Your task to perform on an android device: On the eBay app, in the section of help & Contact show me the How to open a return request.
Image 0: 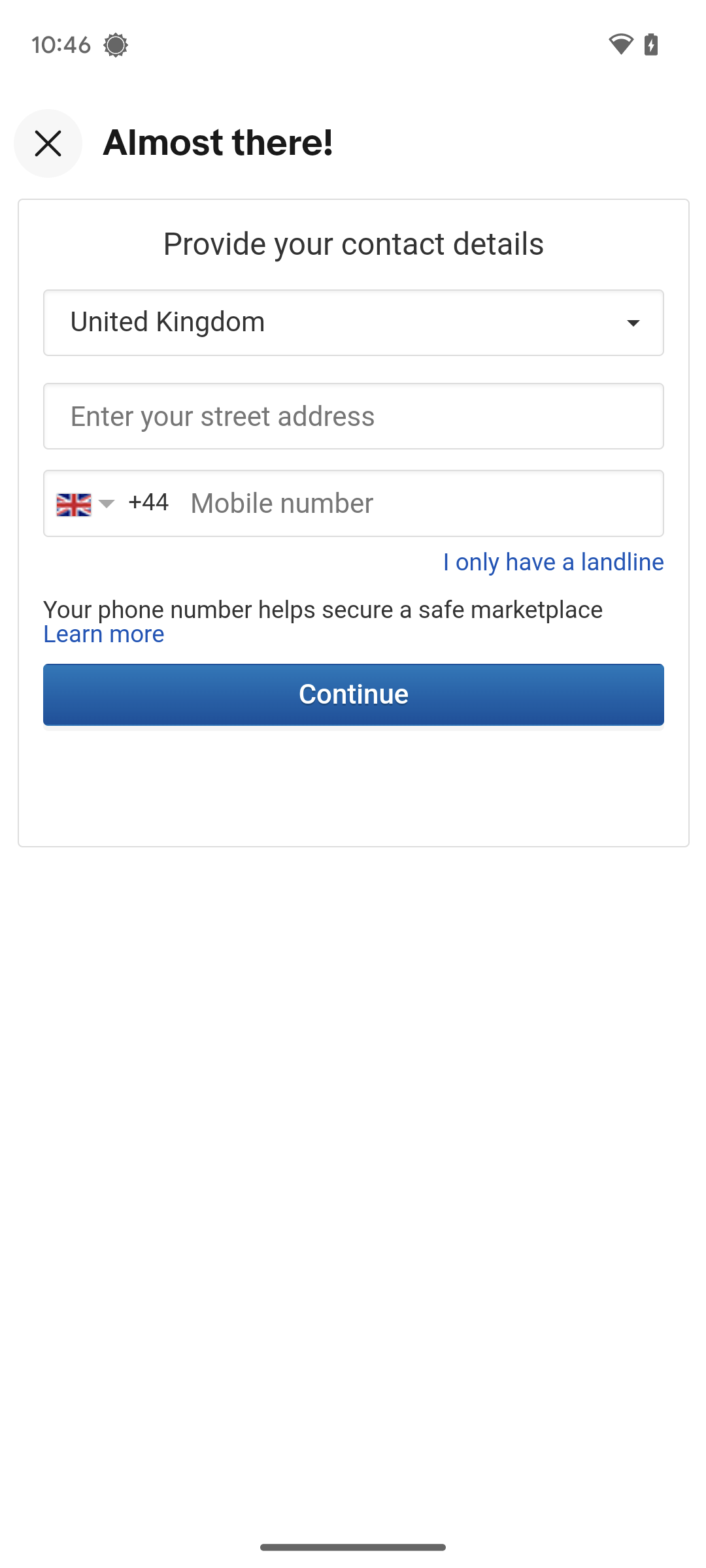
Go back to the product details.
Step 0: press back button
Image 1: 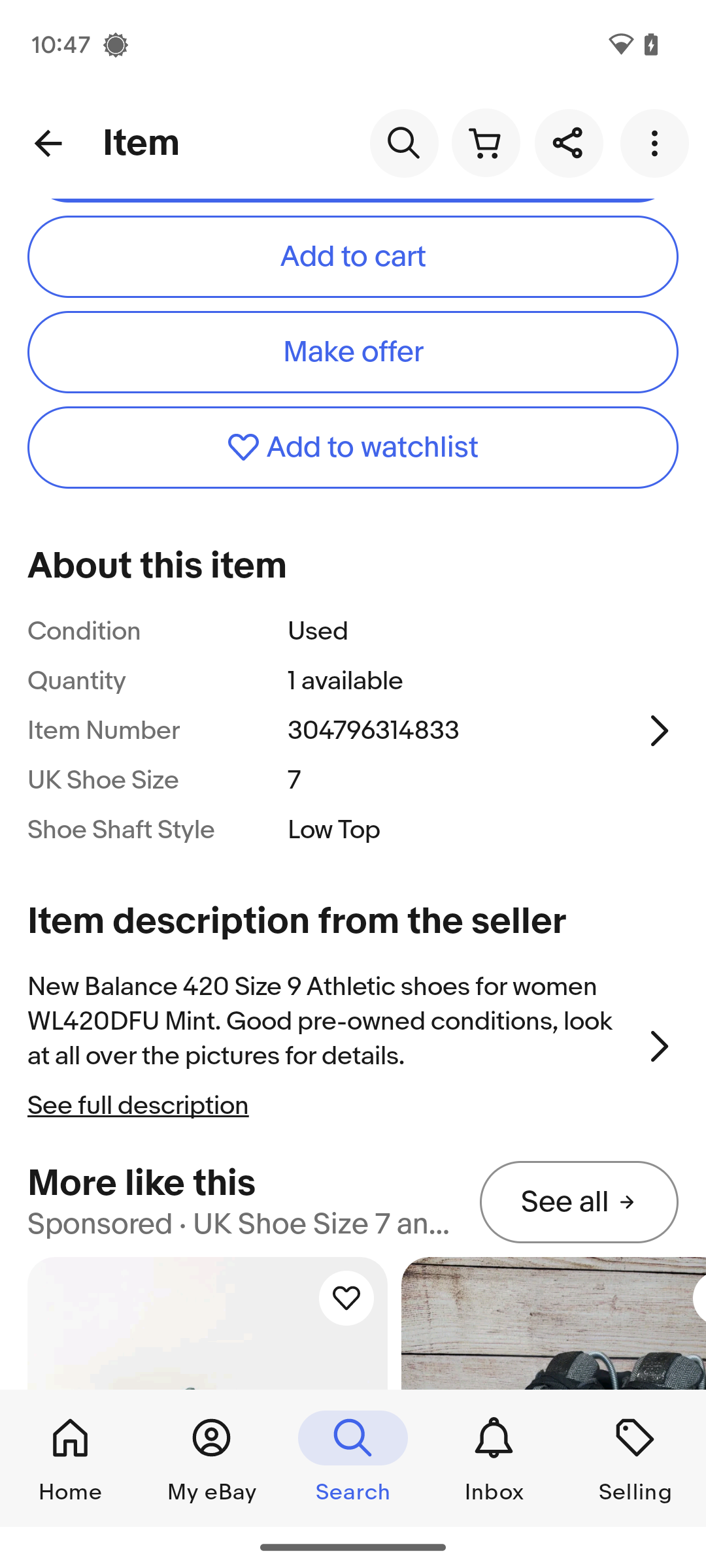
Click on the three dot menu at the top-right of the screen.
Step 1: click (658, 142)
Image 2: 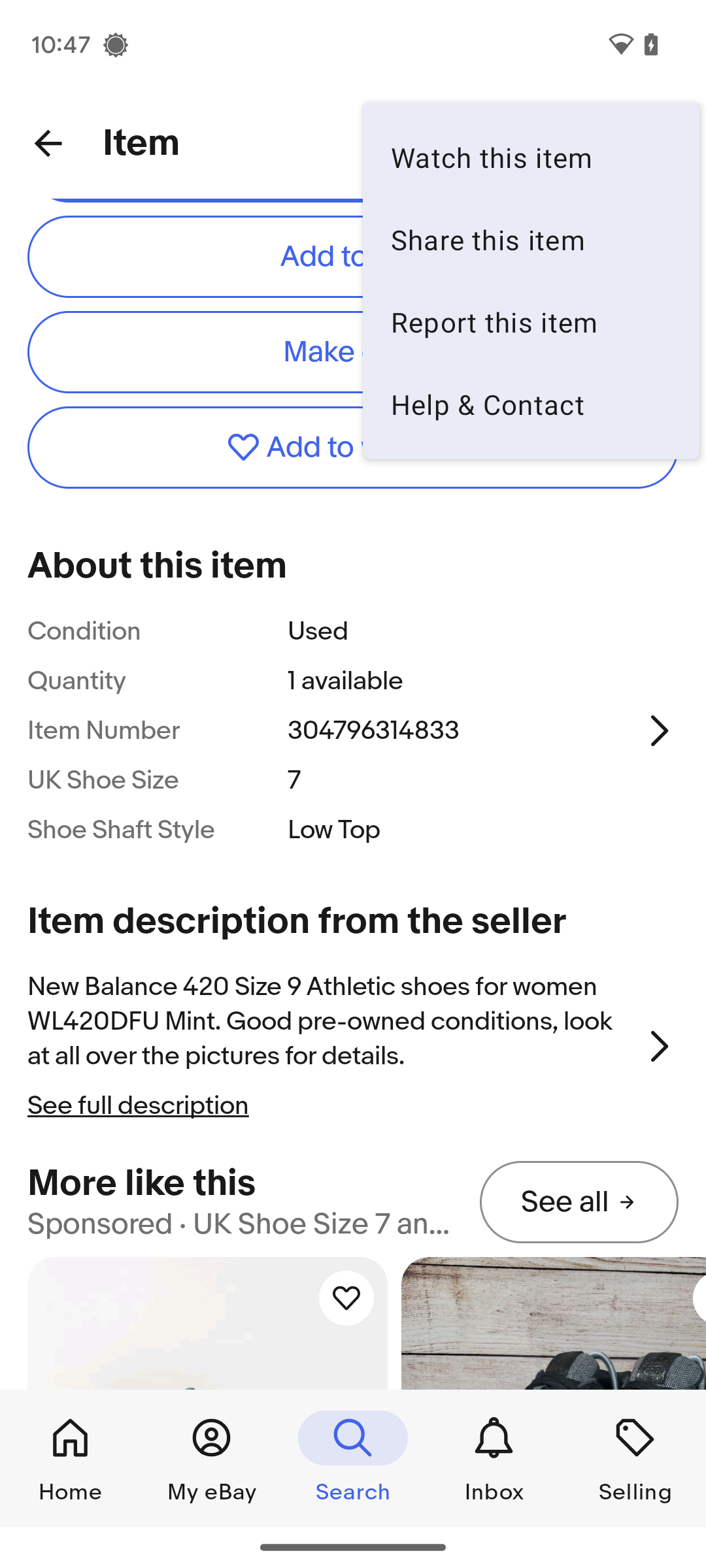
Click on help & contact option.
Step 2: click (531, 404)
Image 3: 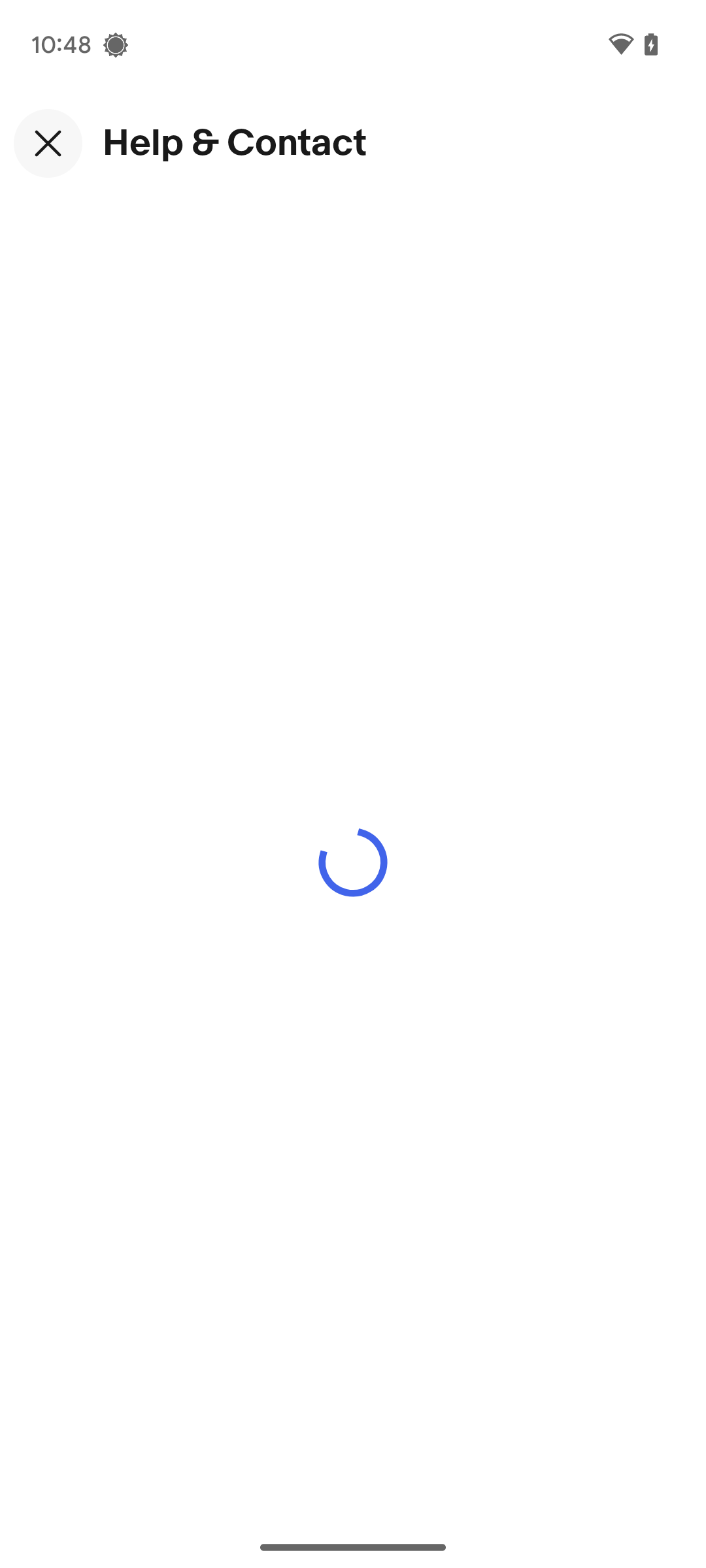
Click on help & contact option.
Step 3: wait
Image 4: 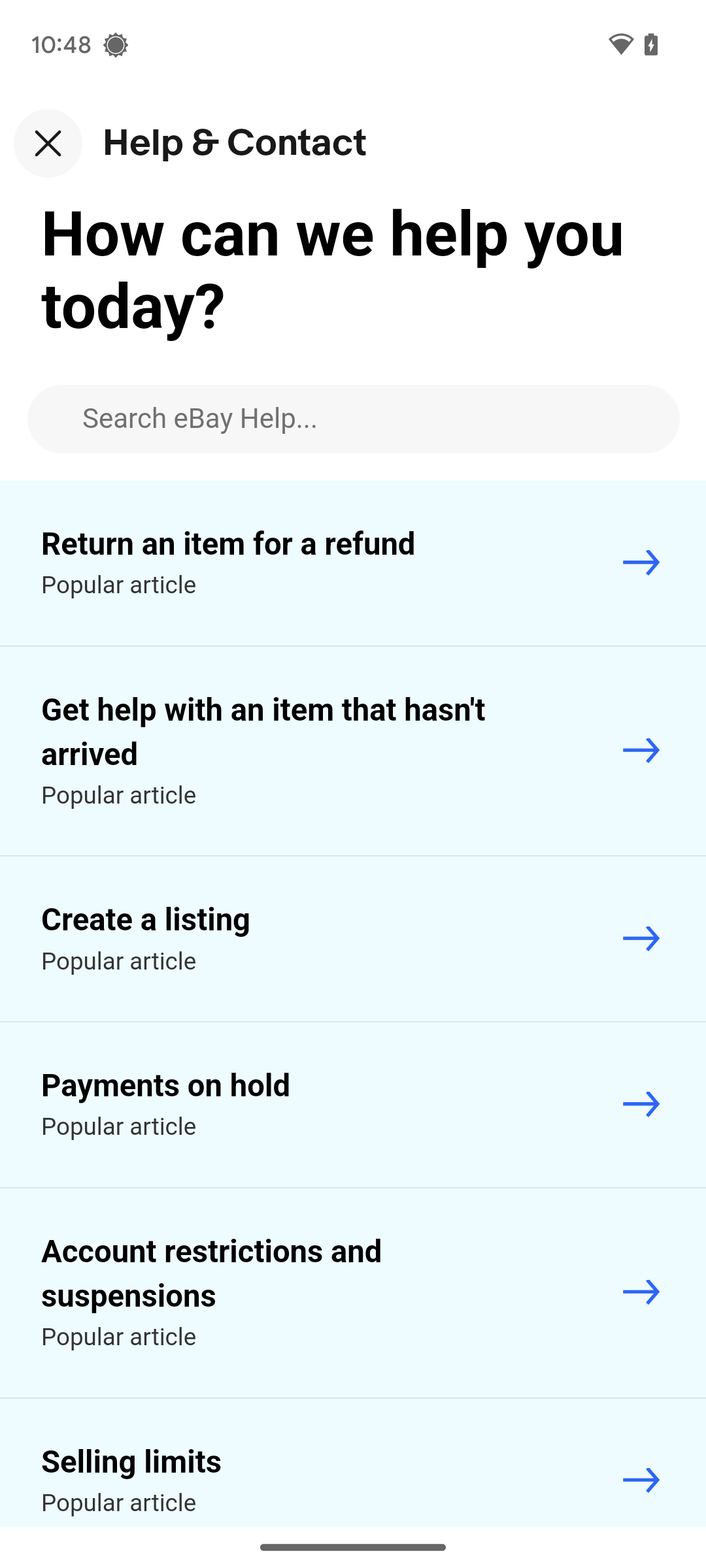
Click on the Return item for a refund tab.
Step 4: click (229, 544)
Image 6: 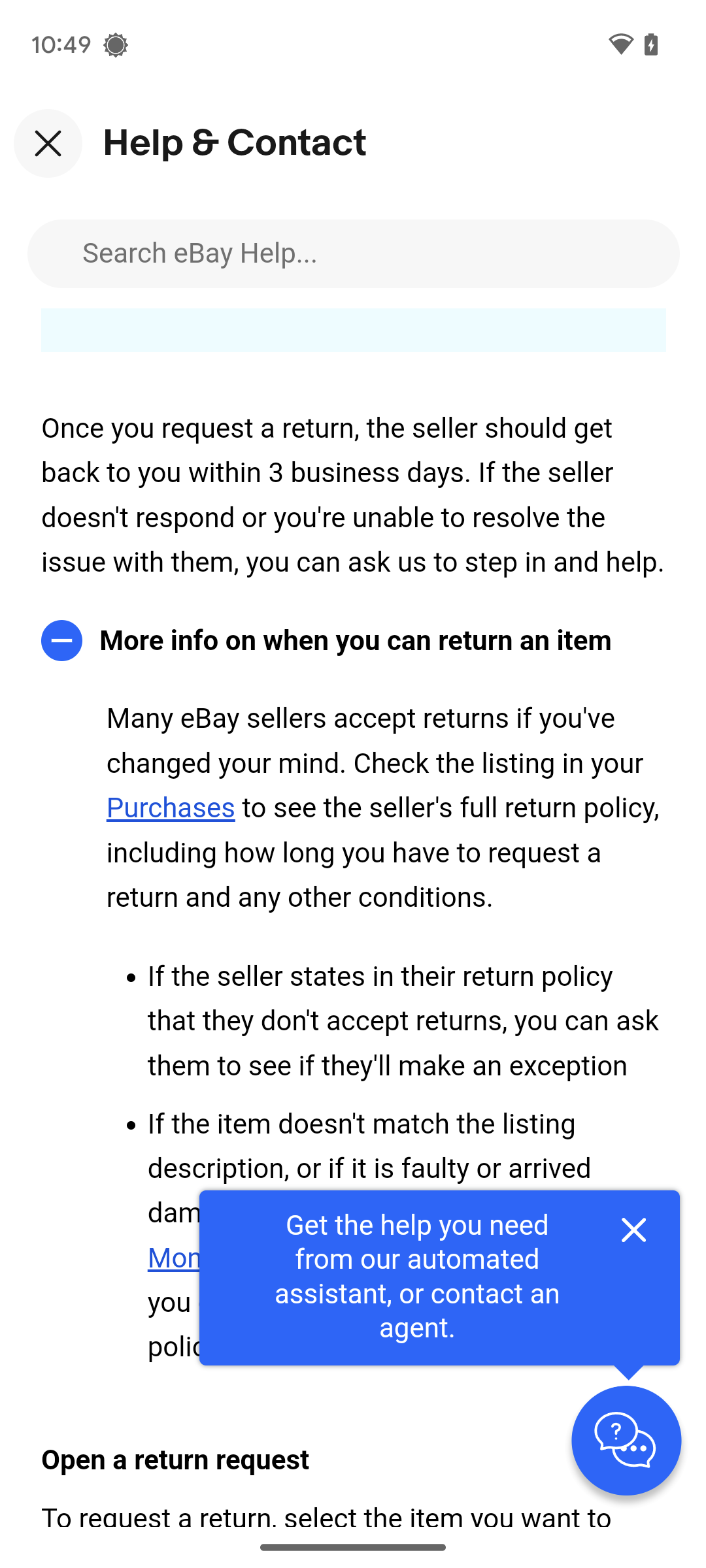
Swipe up on the screen.
Step 6: scroll down